Your task to perform on an android device: I want to open the 'Alice's adventures in wonderland ' book.
Image 0: 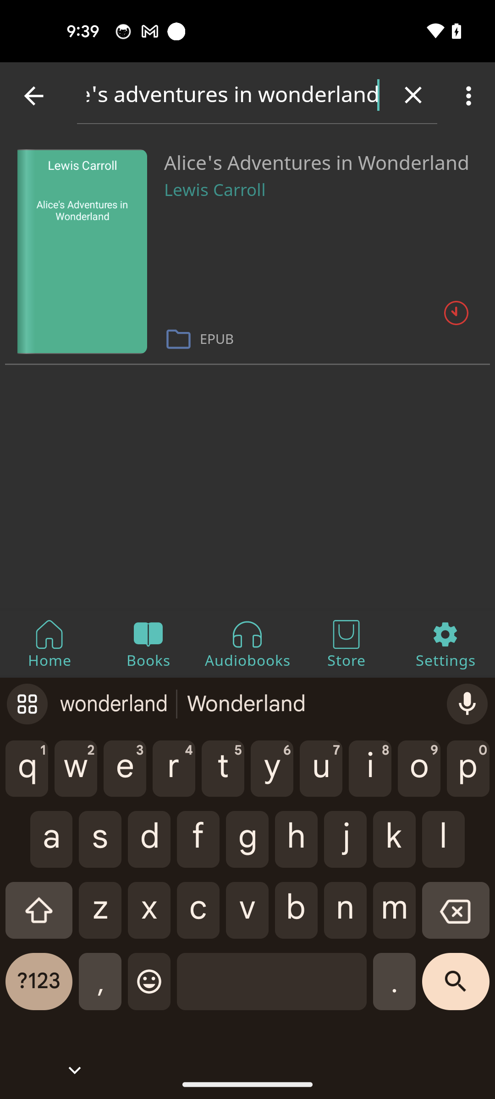
Tap on the 'Alice's adventures in wonderland' book
Step 0: click (82, 251)